Your task to perform on an android device: I want to look at the reviews for the DYSON supersonic hair dryer   on the Ebay App  app so I can make an informed decision about the product's durability.
Image 0: 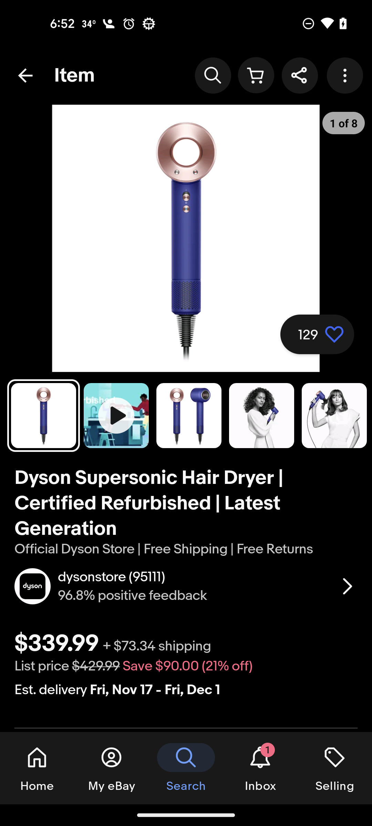
Swipe up to view the Reviews option 
Step 0: scroll down
Image 1: 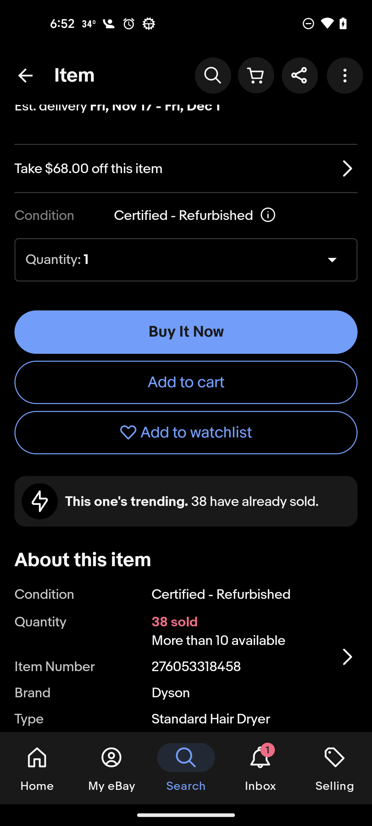
Swipe up to view the Reviews option 
Step 1: scroll down
Image 2: 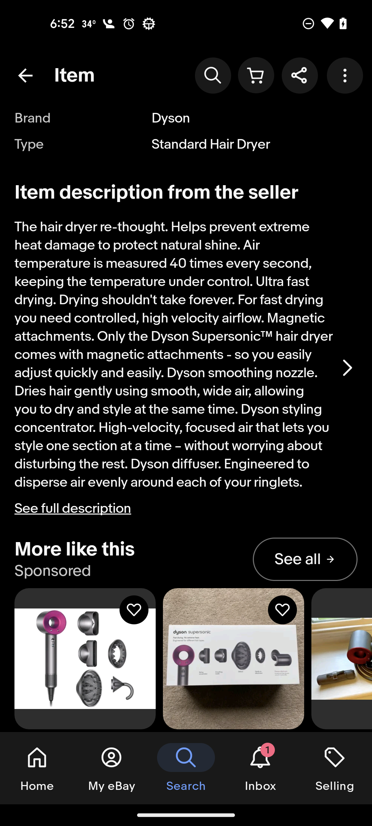
Swipe up to view the Reviews option 
Step 2: scroll down
Image 3: 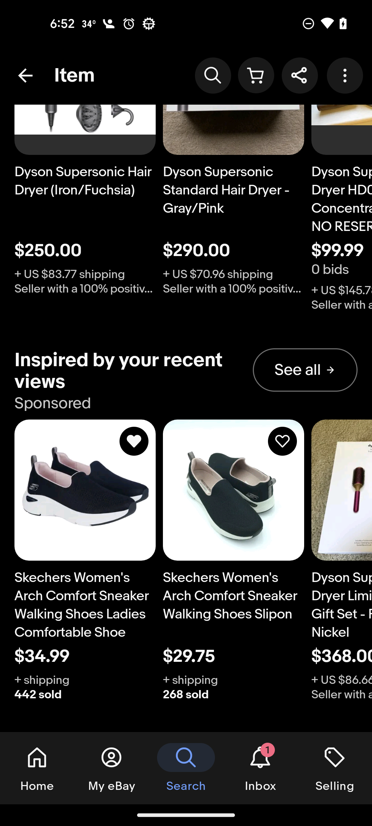
Swipe up to view the Reviews option 
Step 3: scroll down
Image 4: 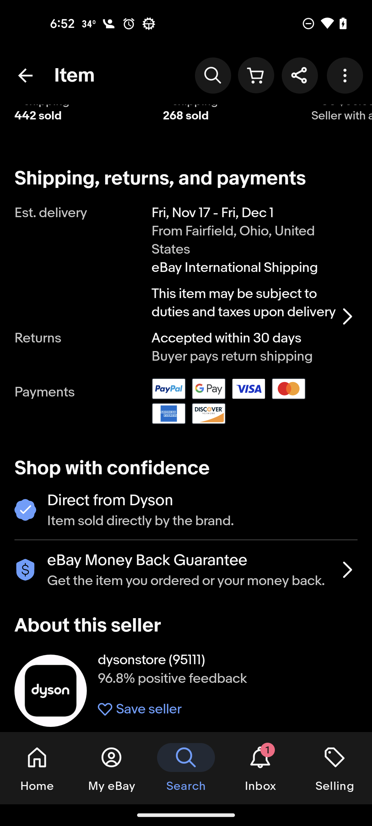
Swipe up to view the Reviews option 
Step 4: scroll down
Image 5: 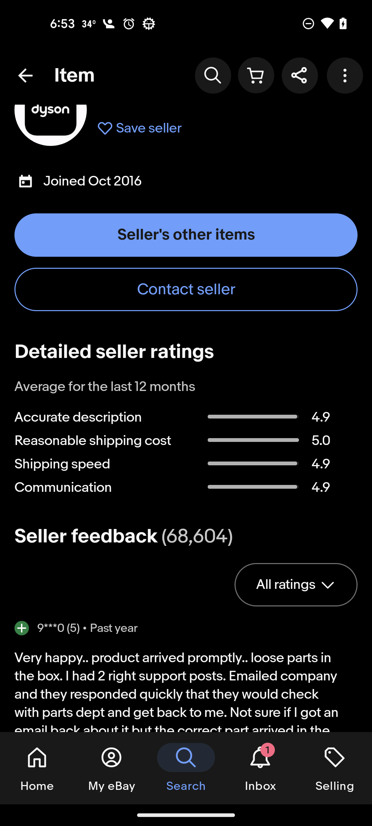
Swipe up to view the Reviews option 
Step 5: scroll down
Image 7: 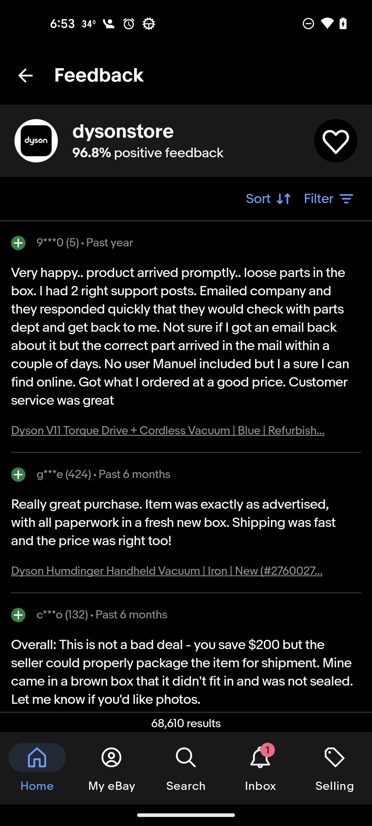
Swipe up
Step 7: scroll down